Your task to perform on an android device: Move the mail from eBay to the promotions category.
Image 0: 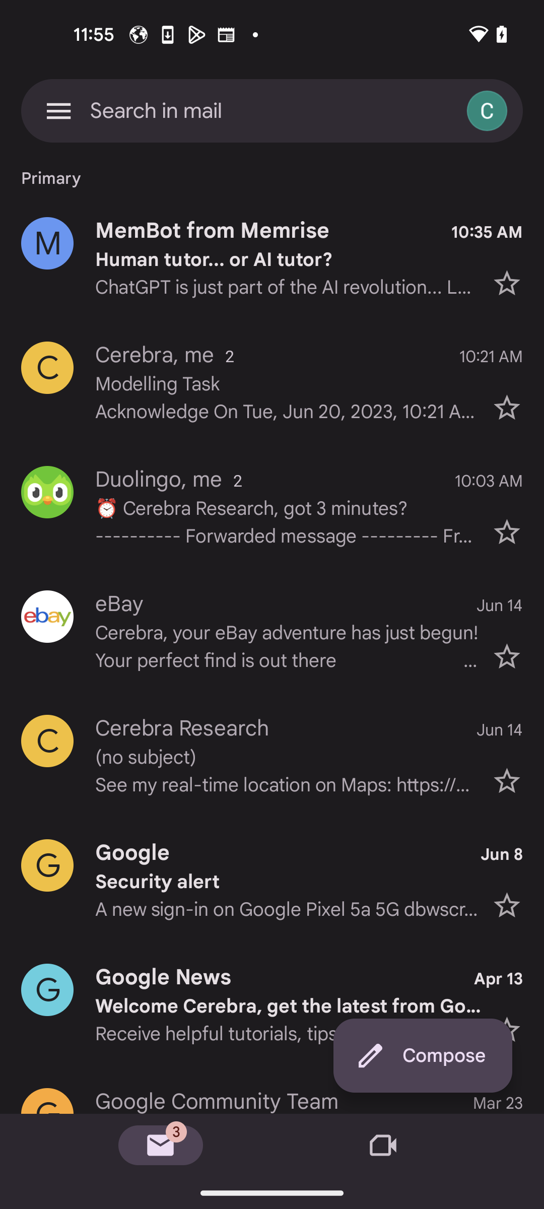
Click on eBay profile icon
Step 0: click (272, 631)
Image 1: 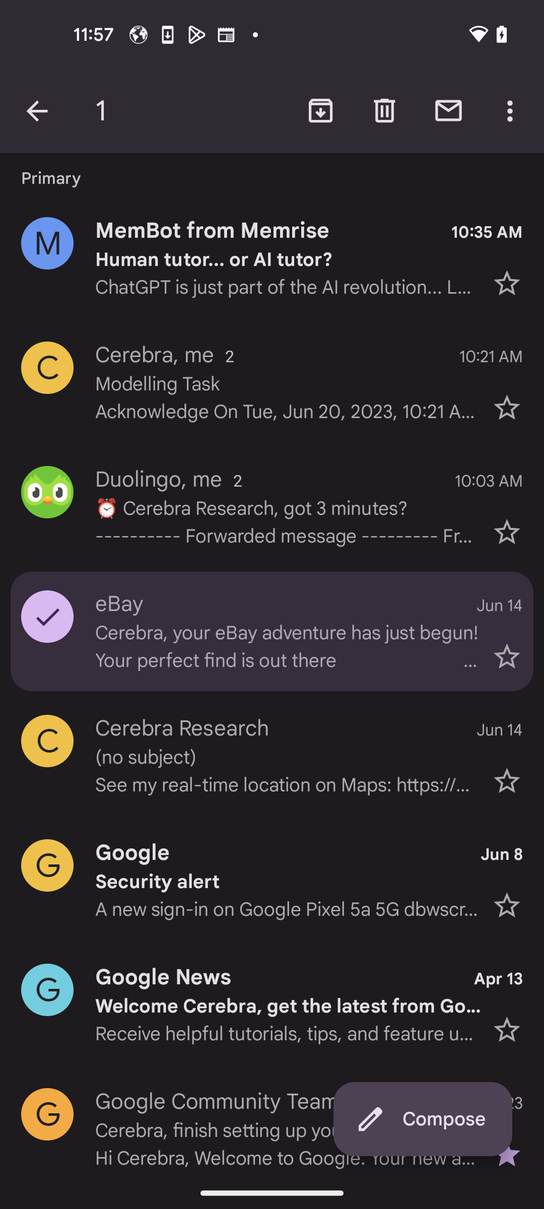
Click on three dots at the top right corner
Step 1: click (512, 110)
Image 2: 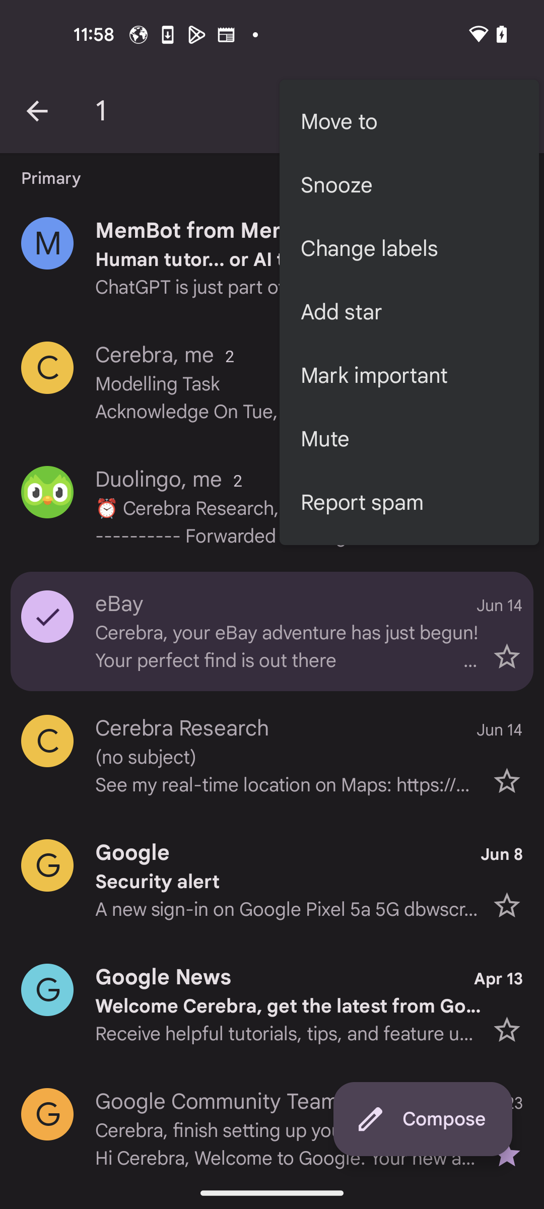
Click on Move to
Step 2: click (409, 122)
Image 3: 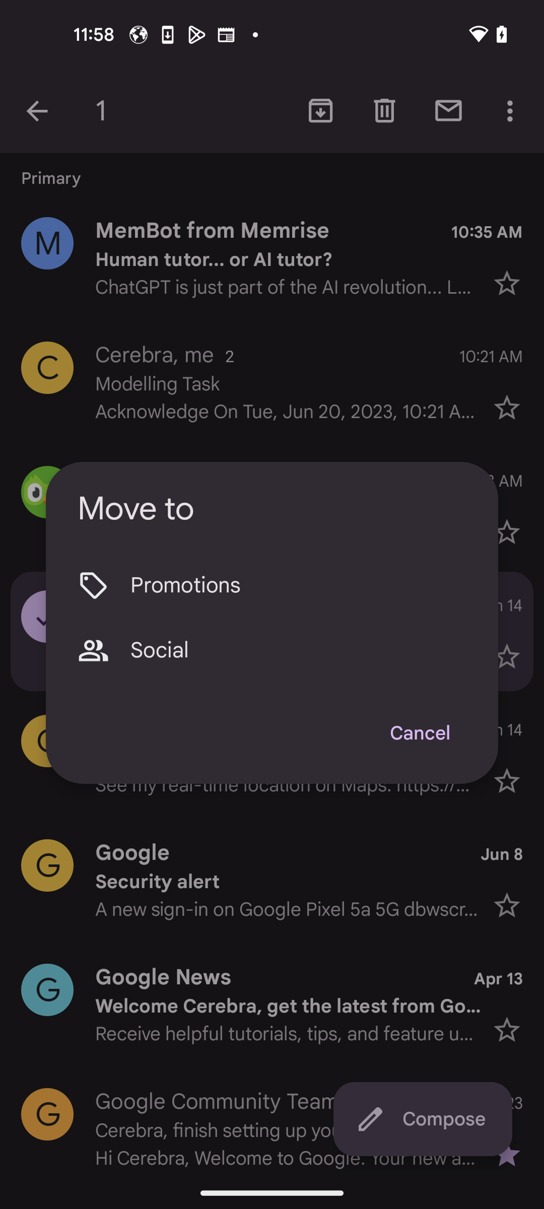
Click on Promotions
Step 3: click (298, 585)